Your task to perform on an android device: Go to Starva app & follow the workout buddie Tom Evans
Image 0: 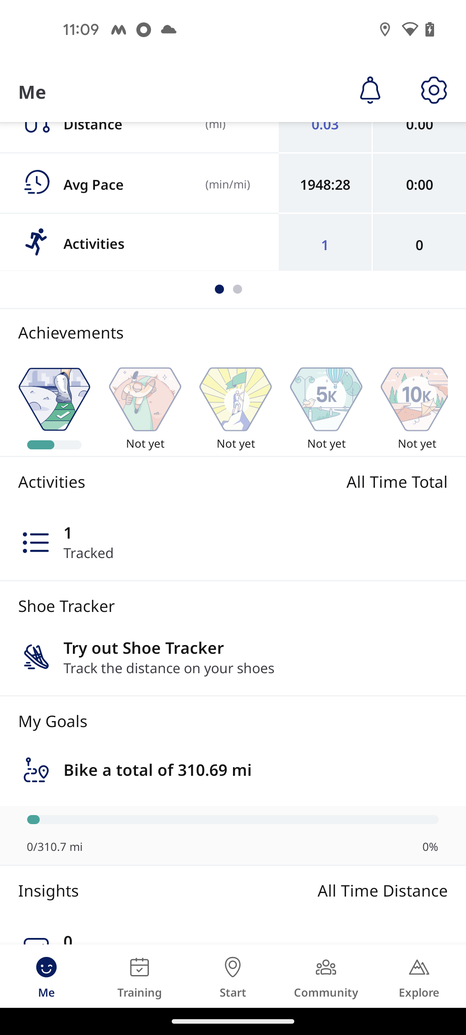
open the Starva app
Step 0: open app "Strava"
Image 1: 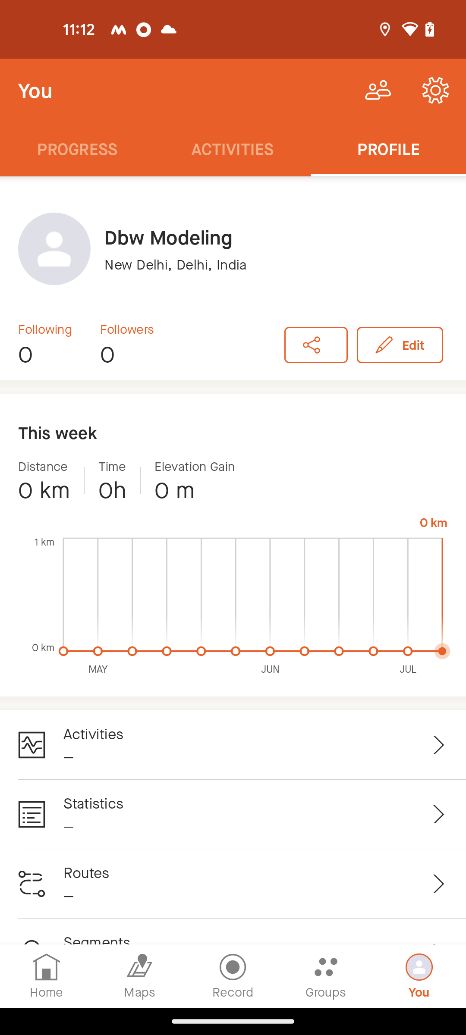
click on Friends icon at the top right side of the screen
Step 1: click (378, 90)
Image 2: 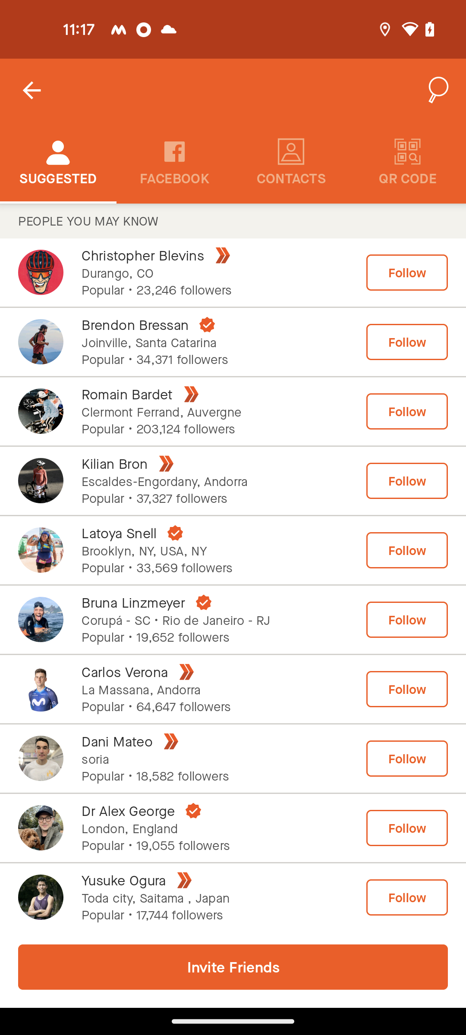
click on the search icon at the top right corner of the screen
Step 2: click (438, 90)
Image 3: 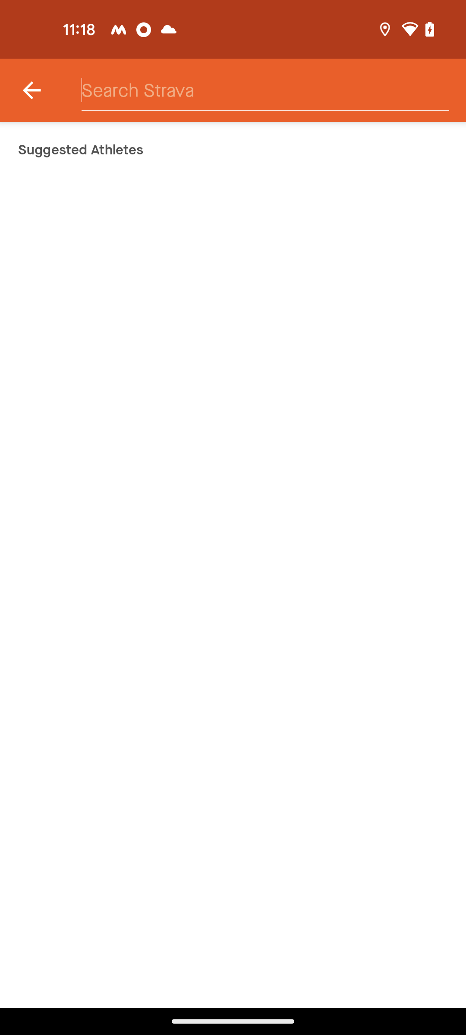
click on the Search bar at the top of the screen
Step 3: click (262, 90)
Image 5: 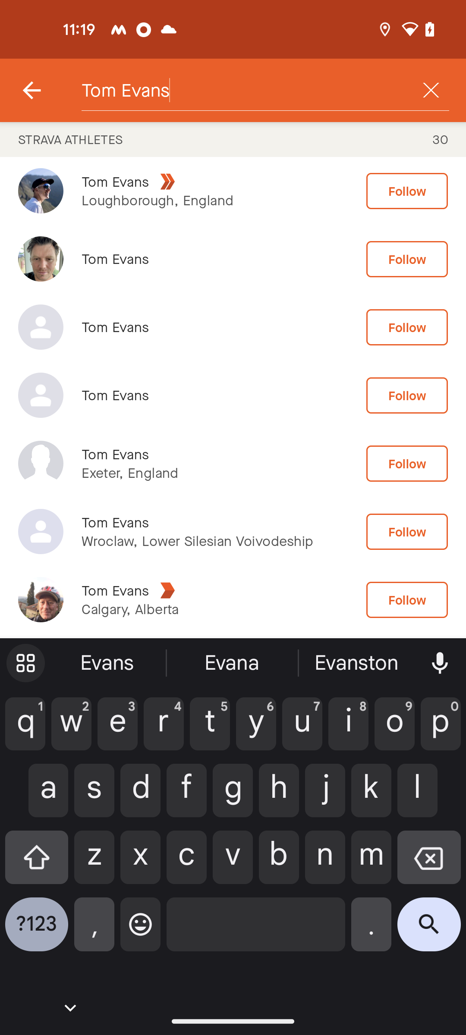
click on the Follow button in front of the first suggested name
Step 5: click (407, 191)